Your task to perform on an android device: I'd want to use the Amazon app to compare the floor lamps in order to locate good deals under discounts.
Image 0: 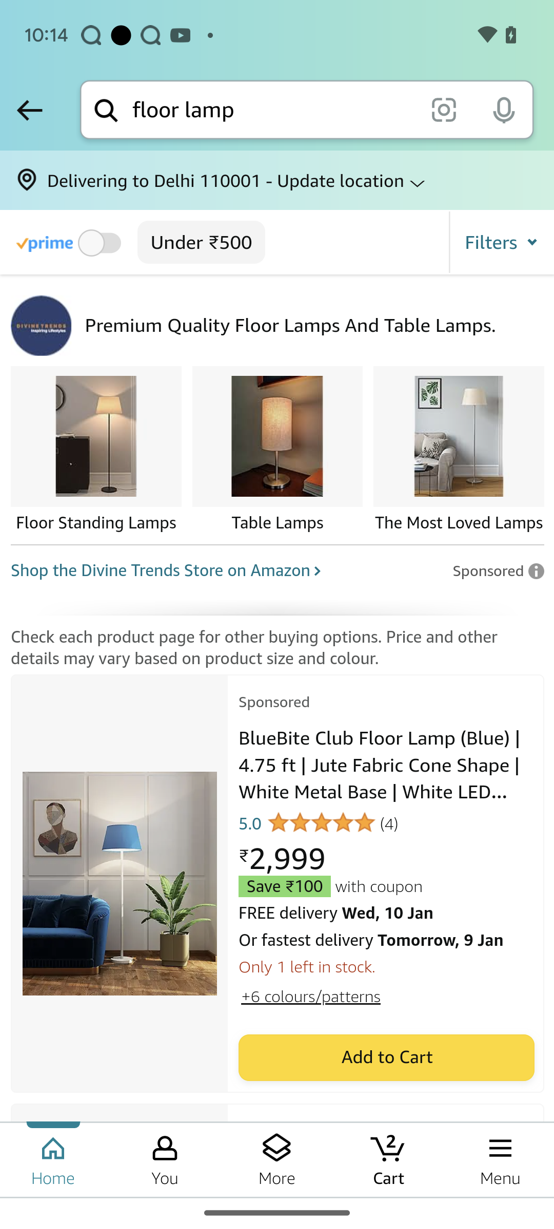
Click on the filters tab
Step 0: click (501, 242)
Image 1: 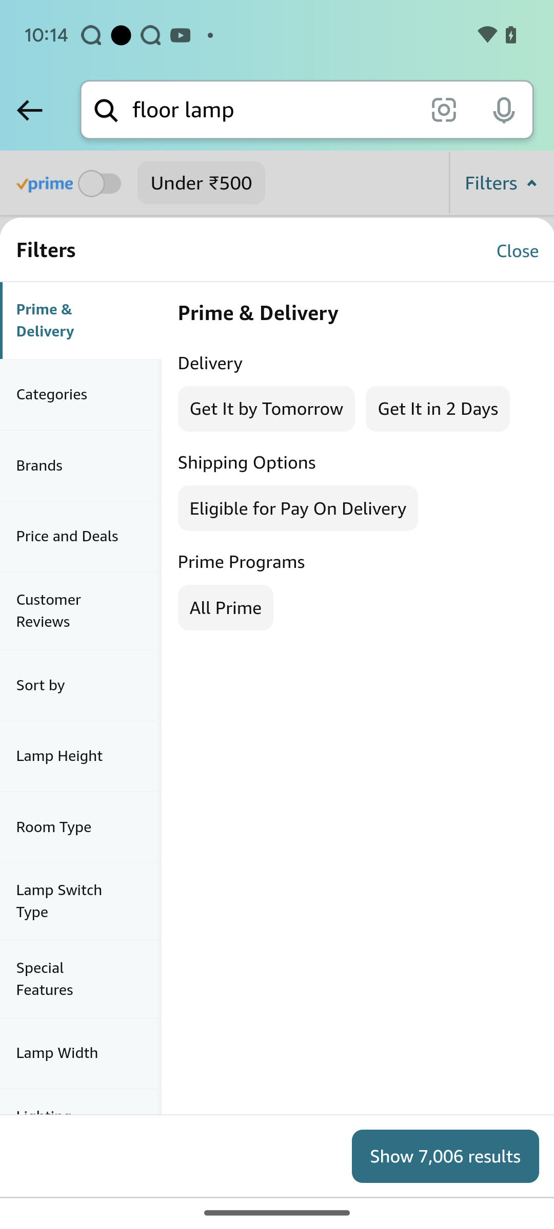
Click on the Price and Deals tab at the left of the screen
Step 1: click (81, 536)
Image 2: 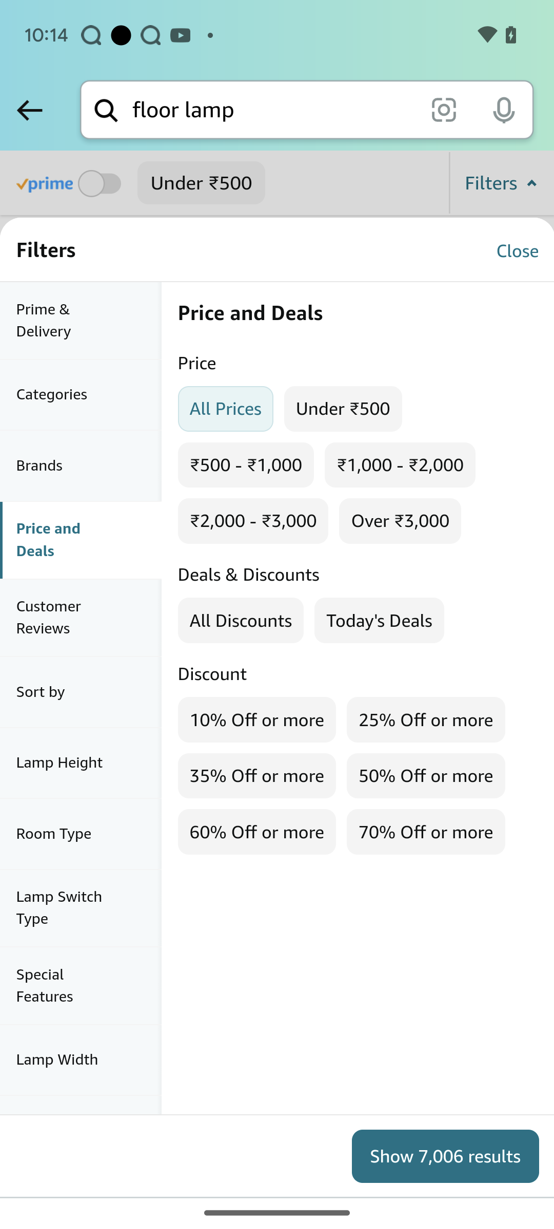
Click on All Discounts tab
Step 2: click (241, 620)
Image 3: 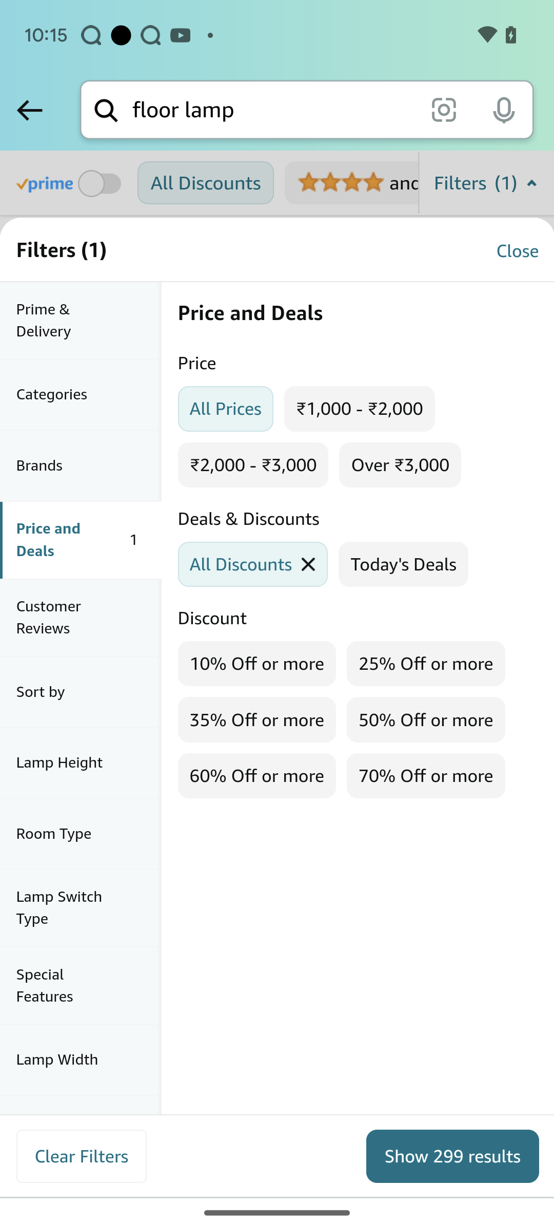
click on Show 299 results
Step 3: click (453, 1155)